Your task to perform on an android device: I want to save a document.
Image 1: 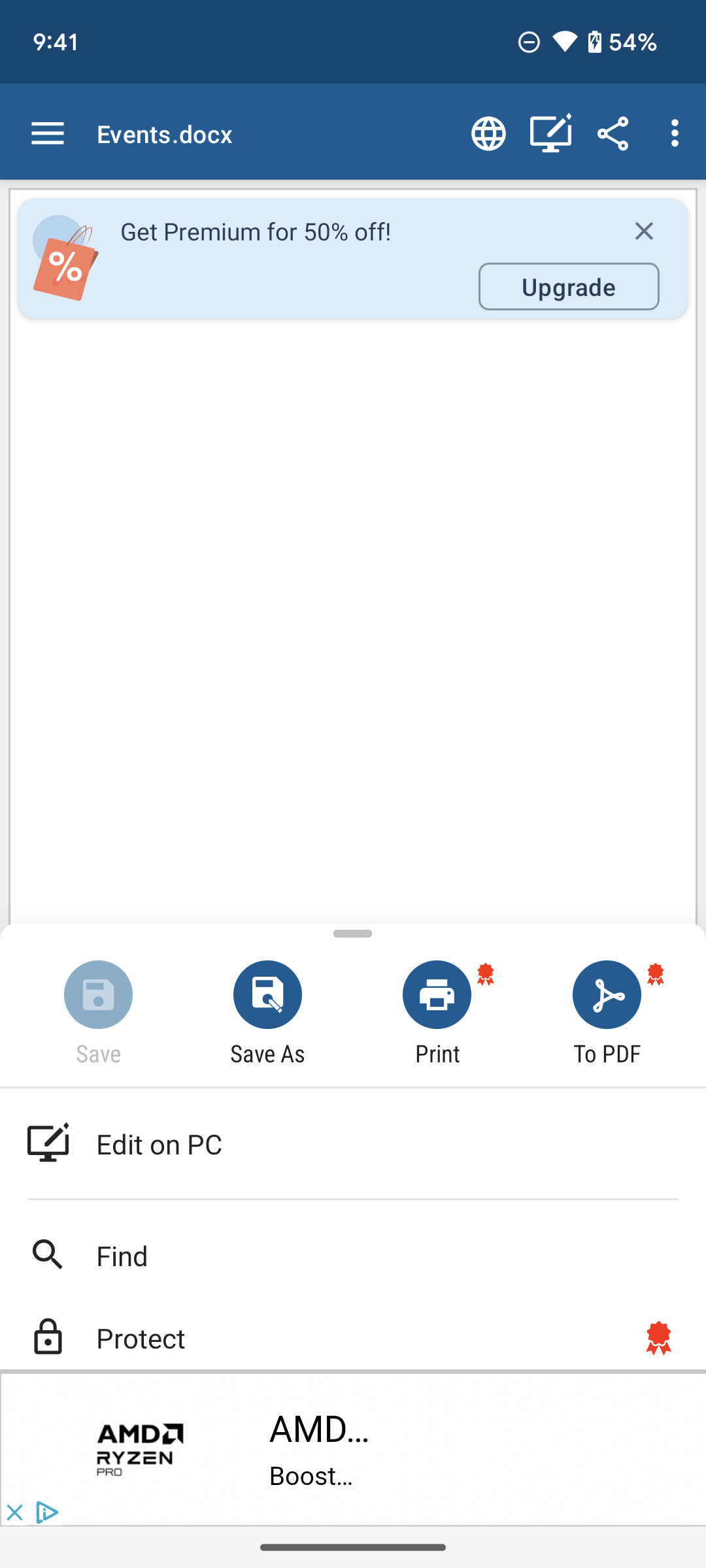
Click on the Save as option on the screen.
Step 1: click (267, 1011)
Image 2: 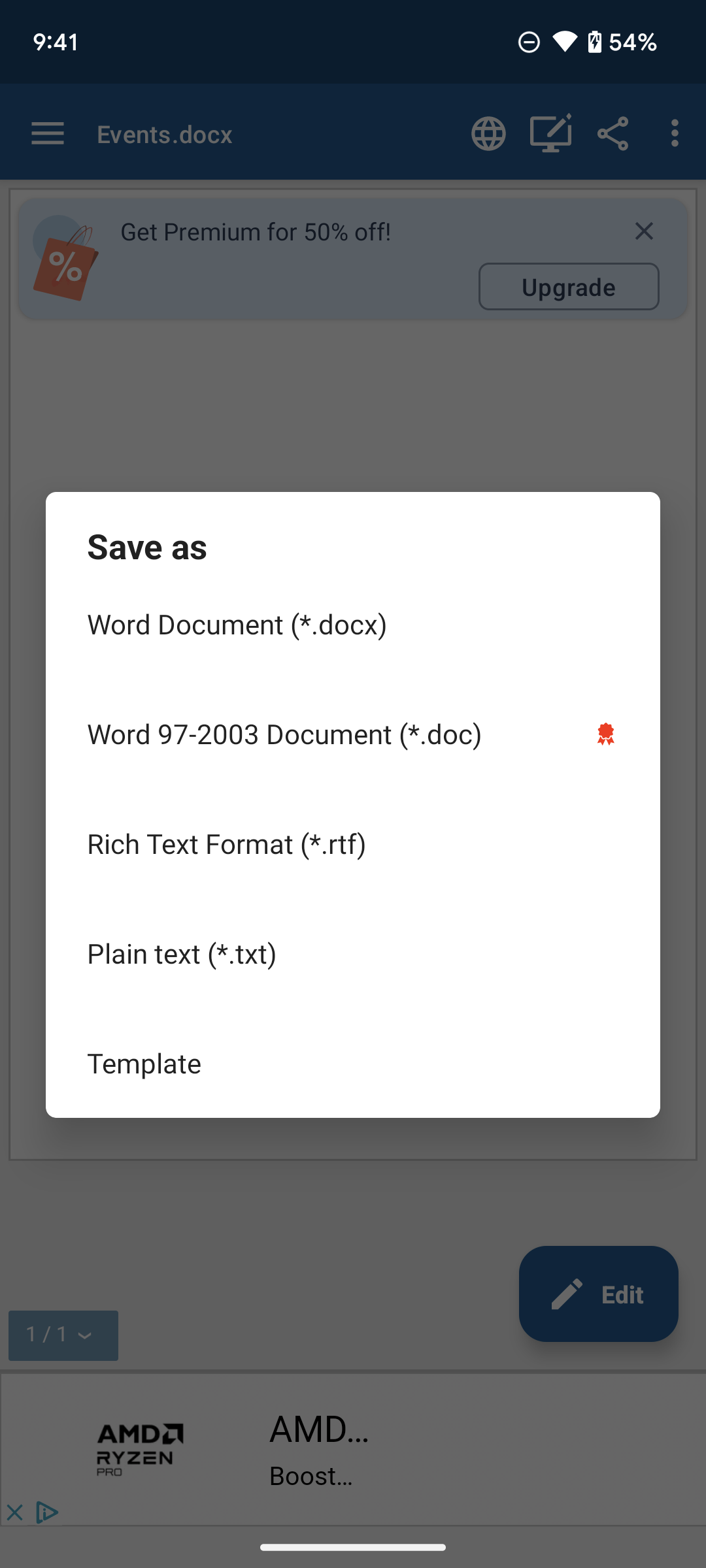
Click on the Word Document on the screen.
Step 2: click (353, 624)
Image 3: 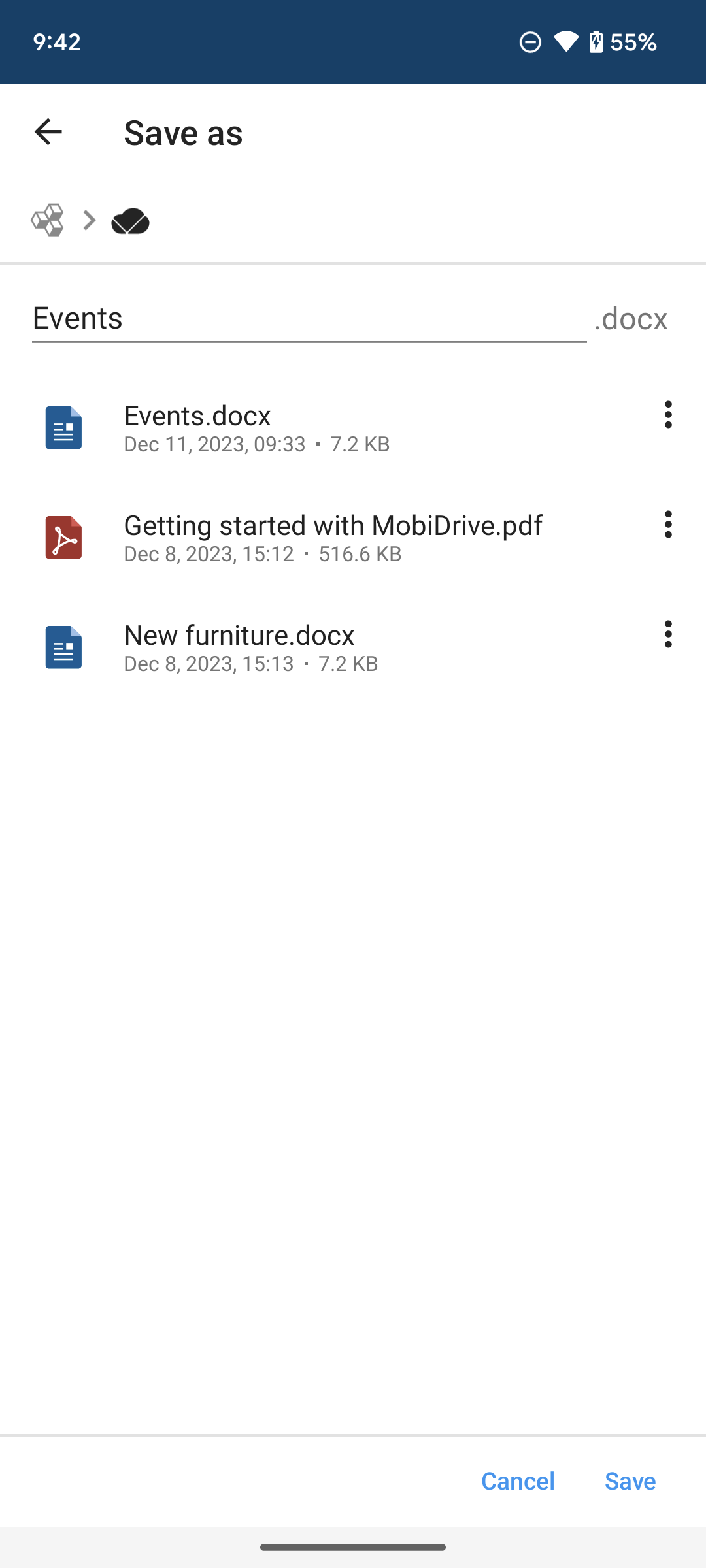
Click on the Save option on the bottom right corner of the screen.
Step 3: click (630, 1480)
Image 4: 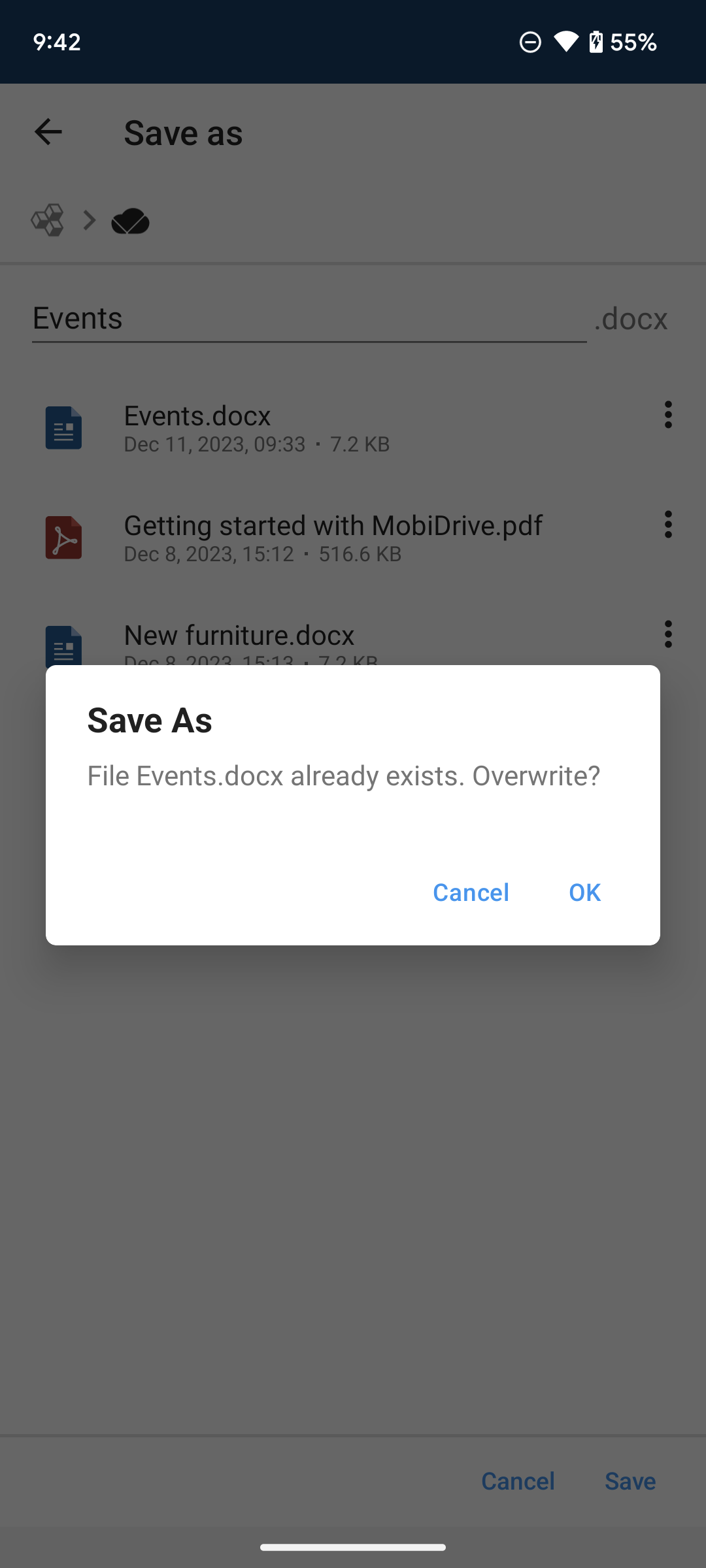
Click on the OK option on the screen.
Step 4: click (584, 892)